Your task to perform on an android device: It's time to change since I'm sick of the outdated appearance. Using the Limeroad app, choose mesh as the shoe's material.
Image 0: 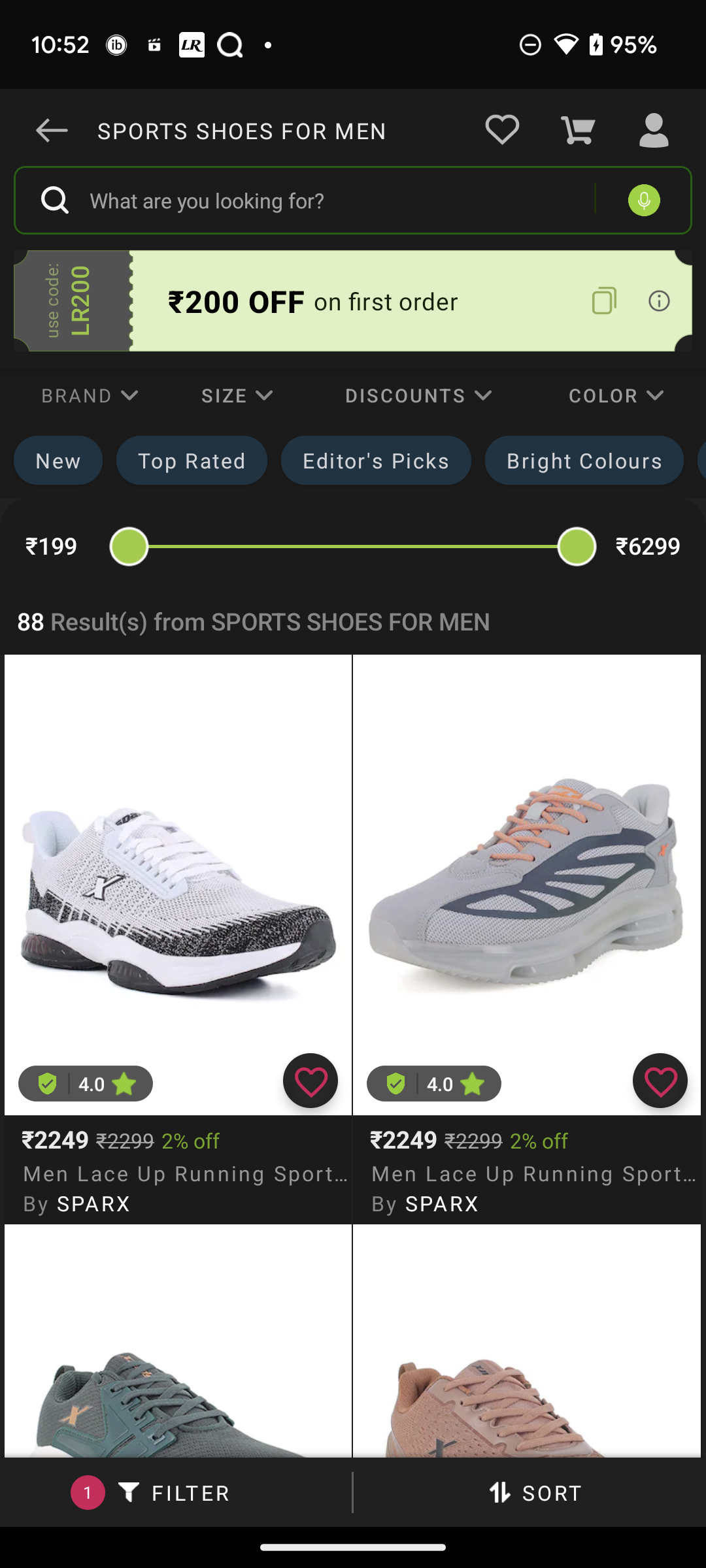
Click on the FILTER option at the bottom of the screen
Step 0: click (169, 1492)
Image 1: 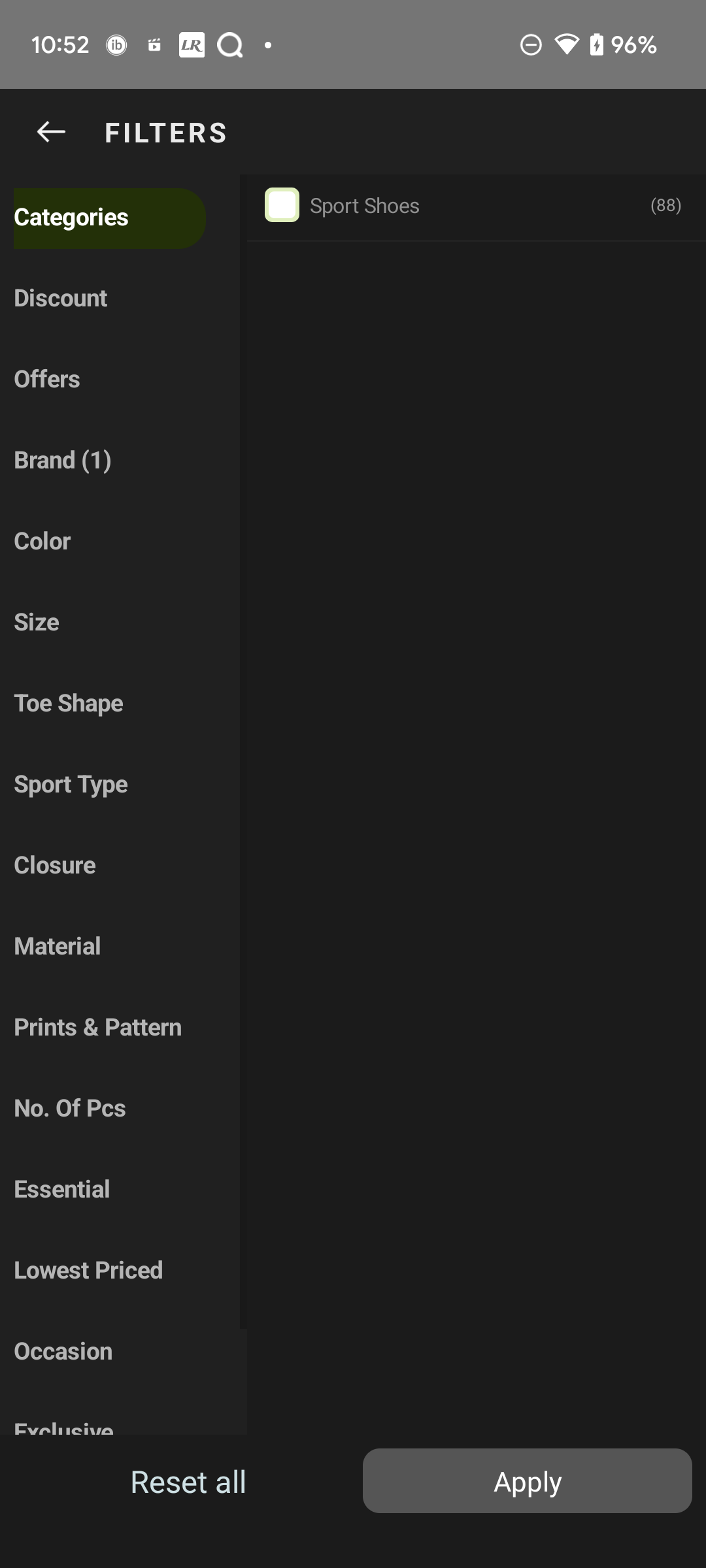
Click on the Material section
Step 1: click (103, 947)
Image 2: 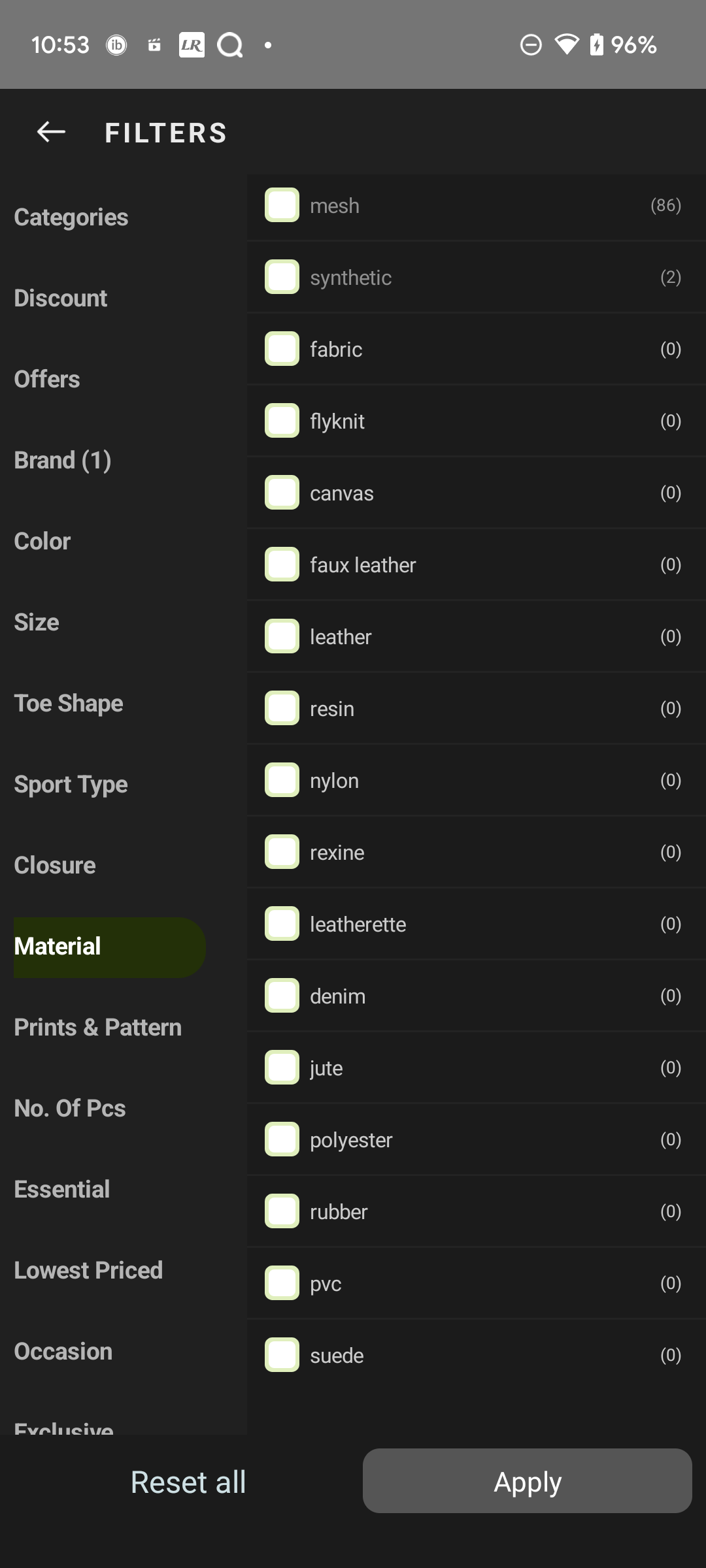
Click on the check box of Mesh material
Step 2: click (279, 210)
Image 3: 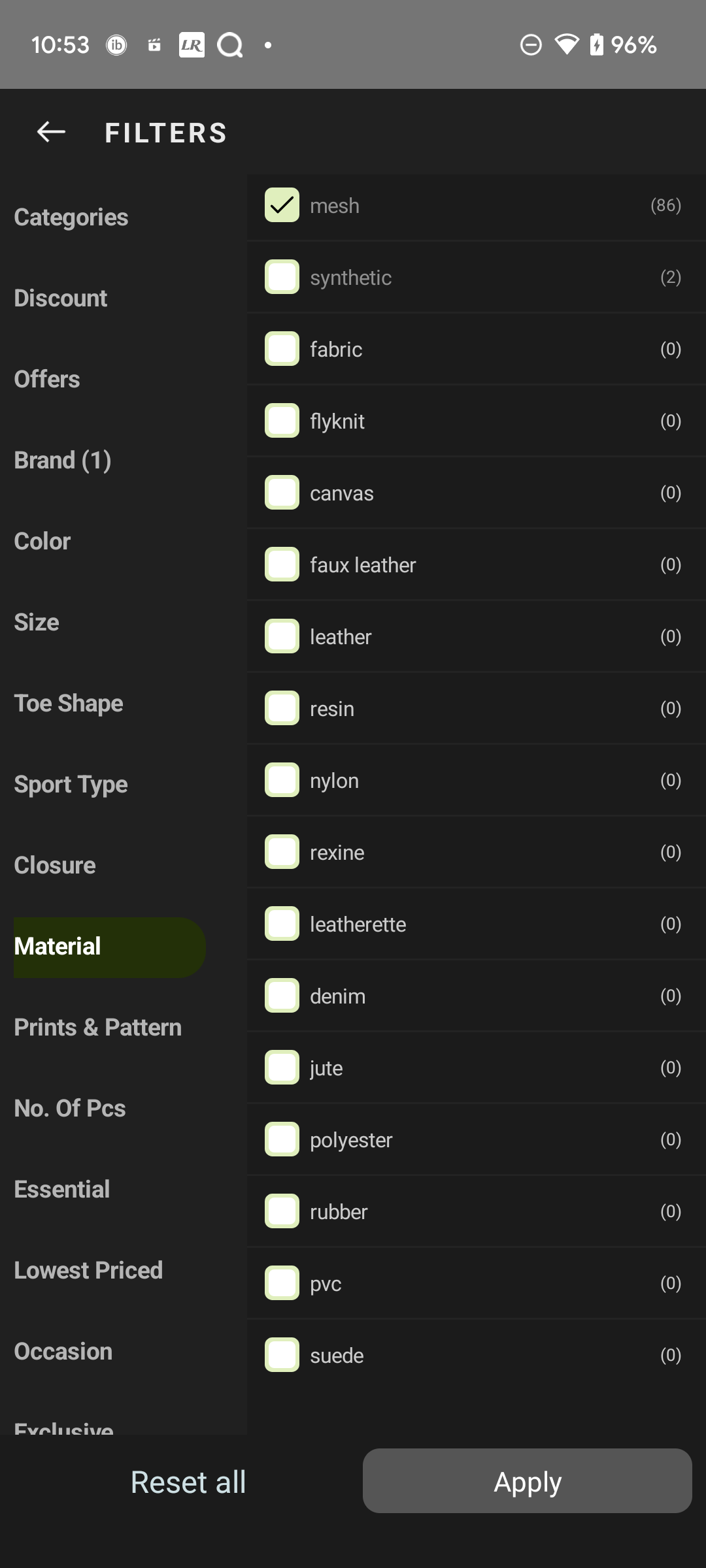
Click on Apply button at the bottom of the screen
Step 3: click (527, 1480)